Your task to perform on an android device: Snooze the current alarm
Image 0: 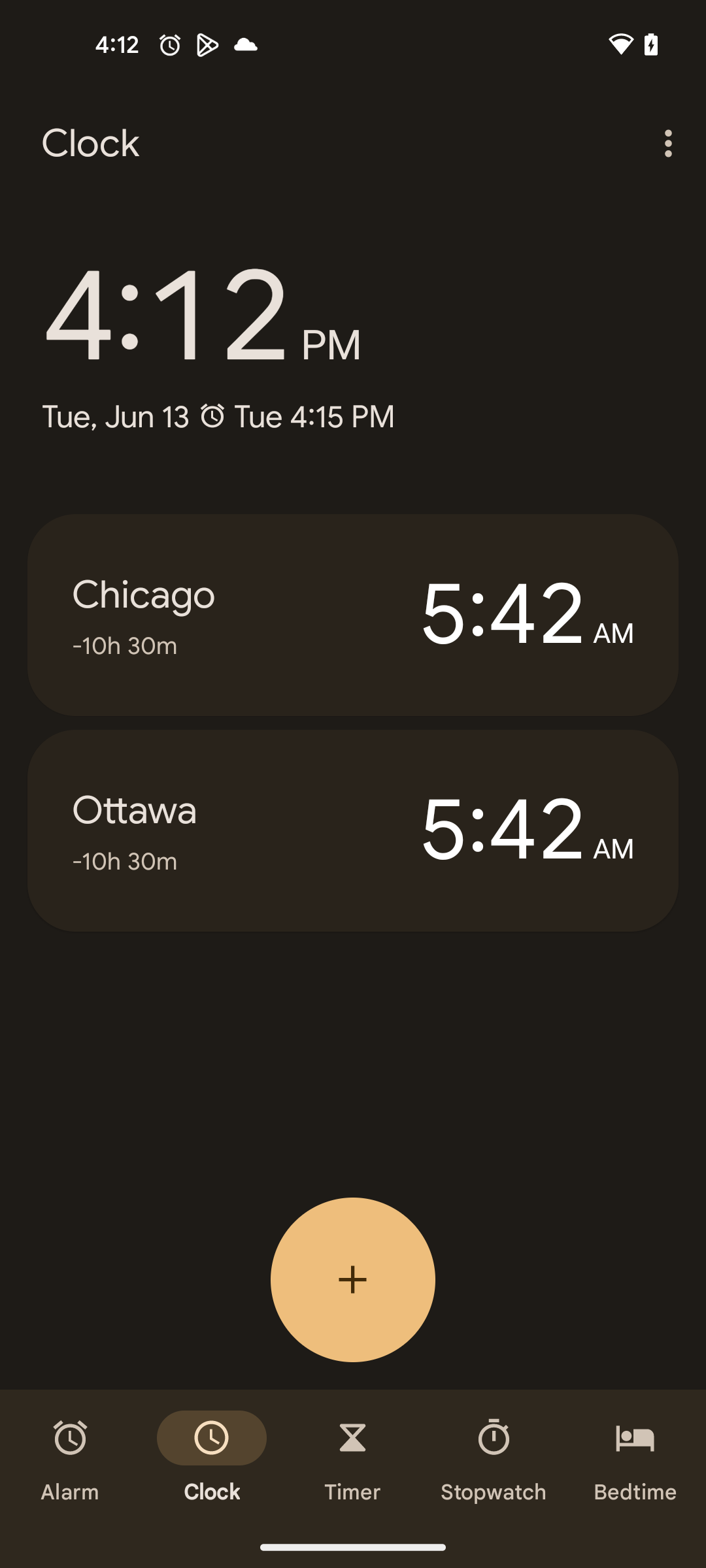
Go to the alarm section
Step 0: click (71, 1458)
Image 1: 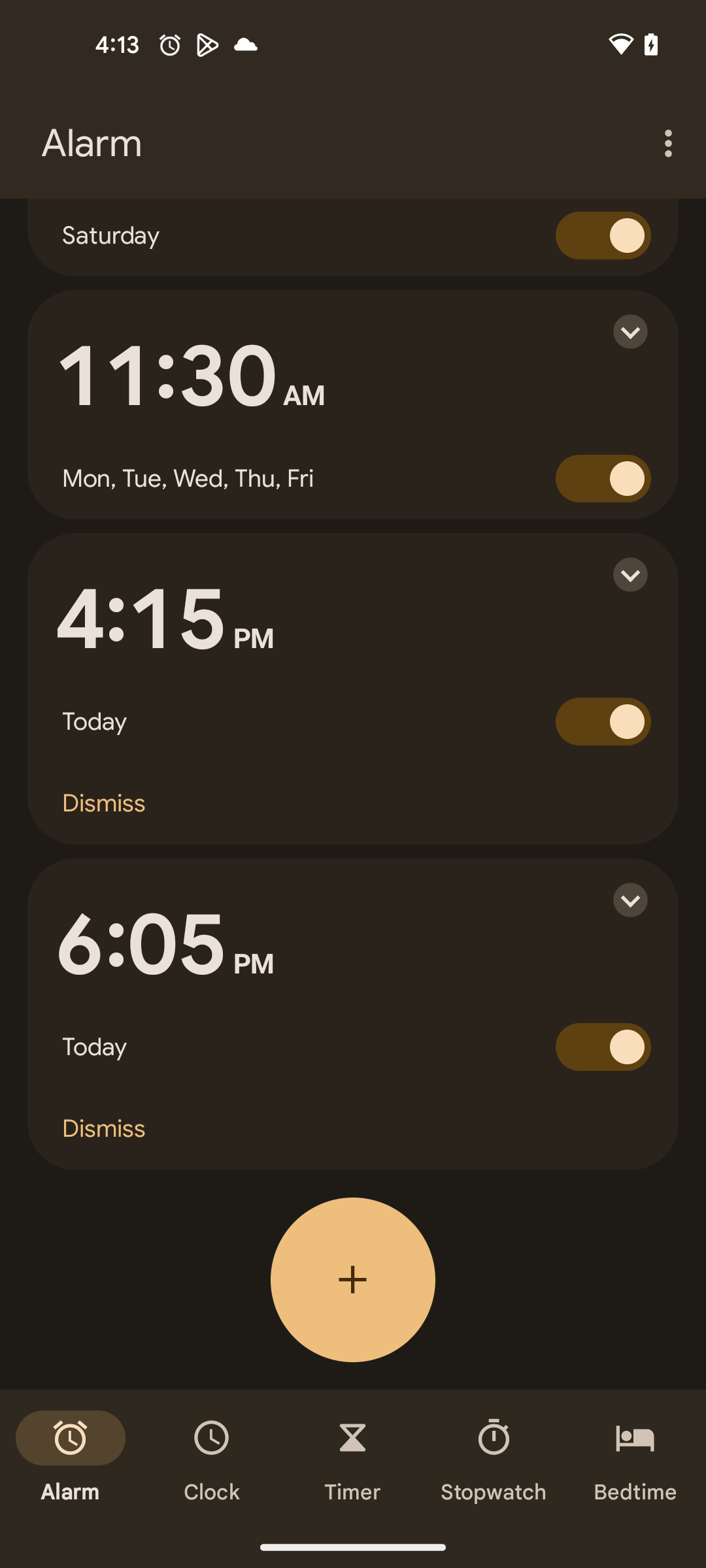
Go to the alarm section
Step 1: wait
Image 2: 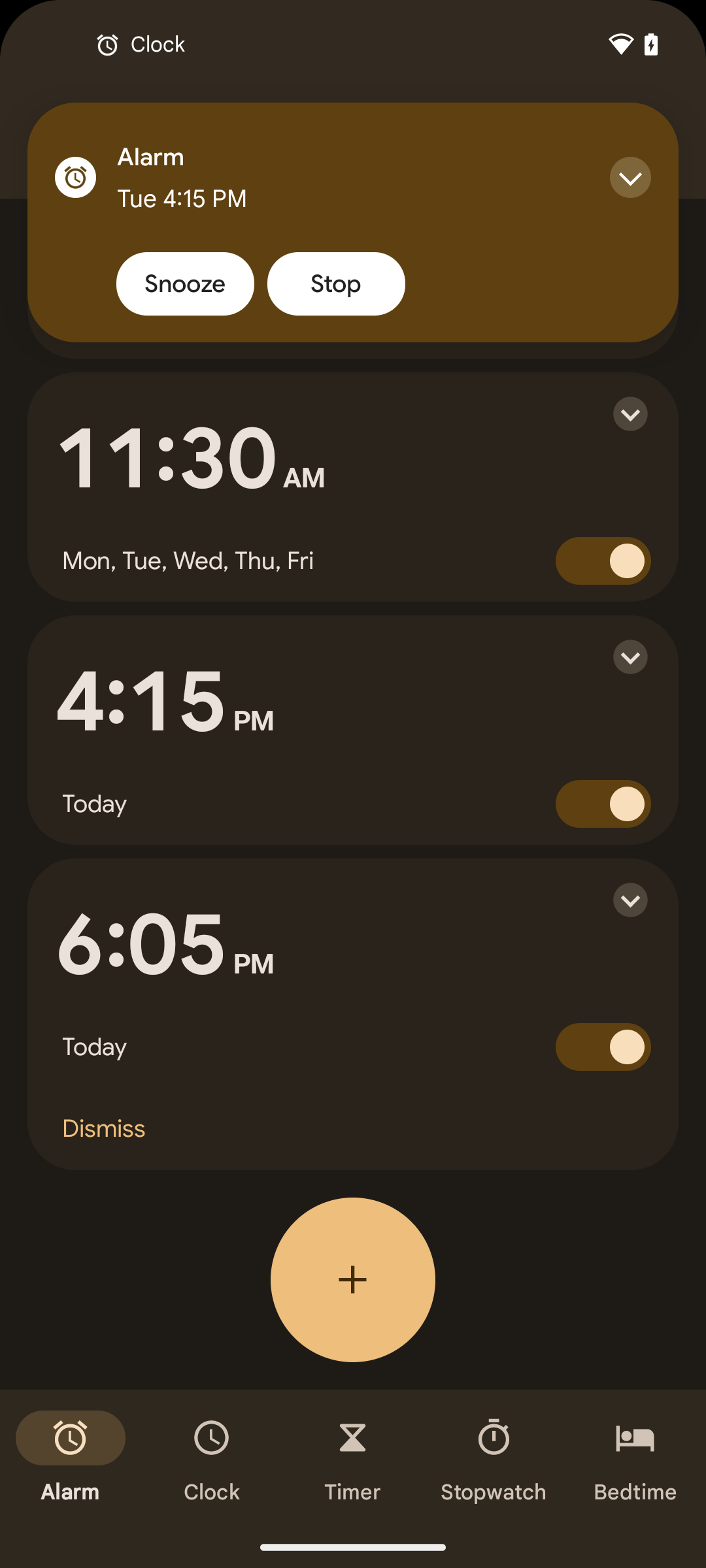
Click on the snooze option
Step 2: click (185, 284)